Your task to perform on an android device: set a snooze in Meeting reminder for 5 min in critical star category
Image 0: 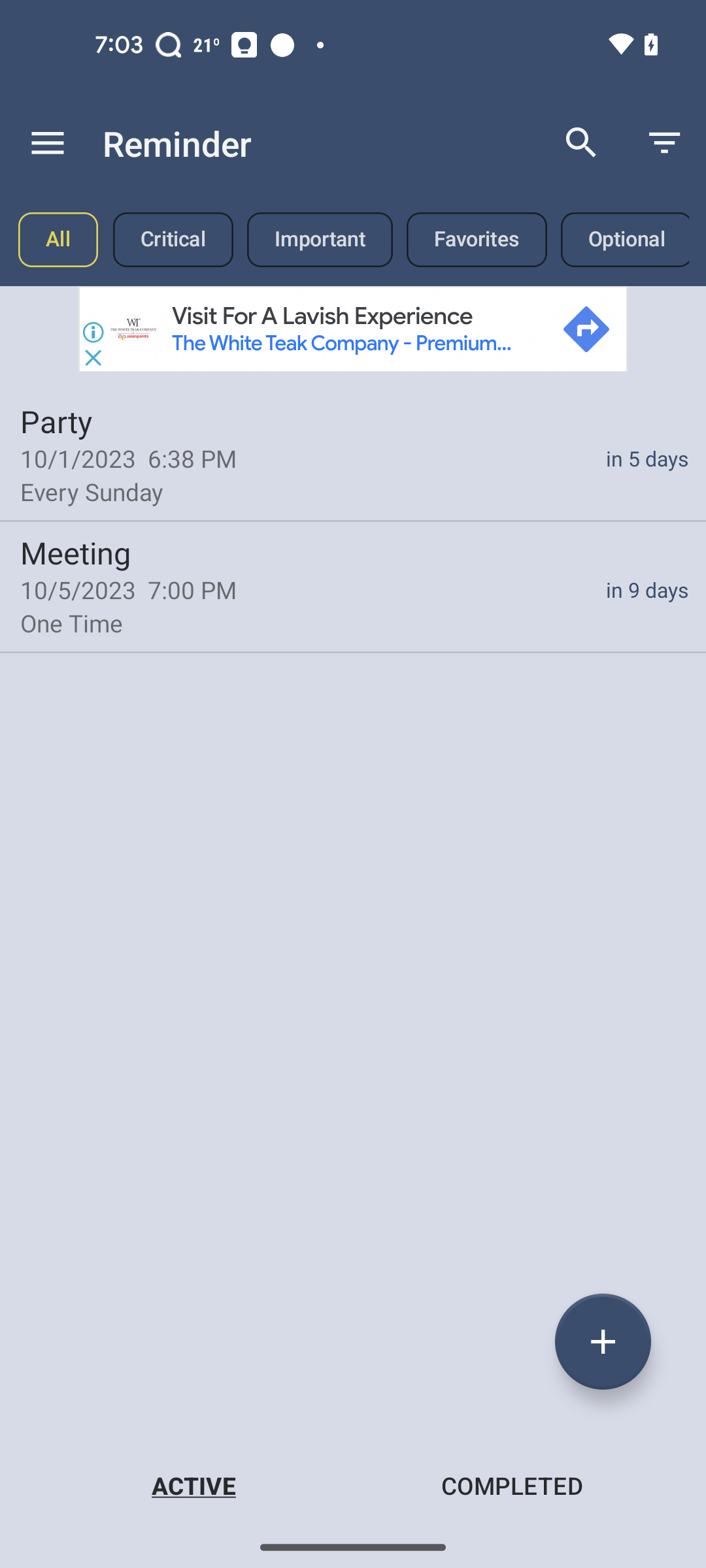
click on the meeting reminder
Step 0: click (69, 552)
Image 2: 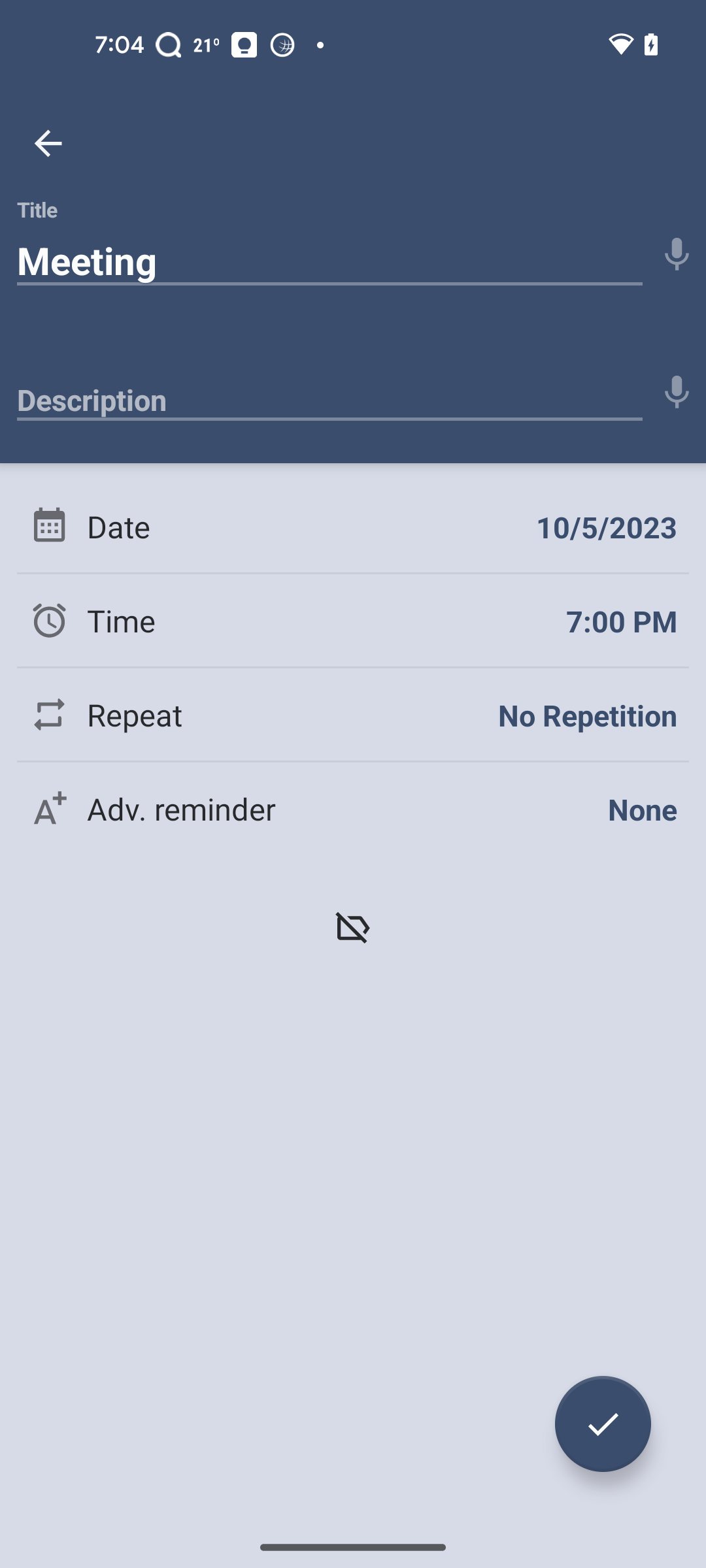
click on the label icon 
Step 2: click (353, 927)
Image 3: 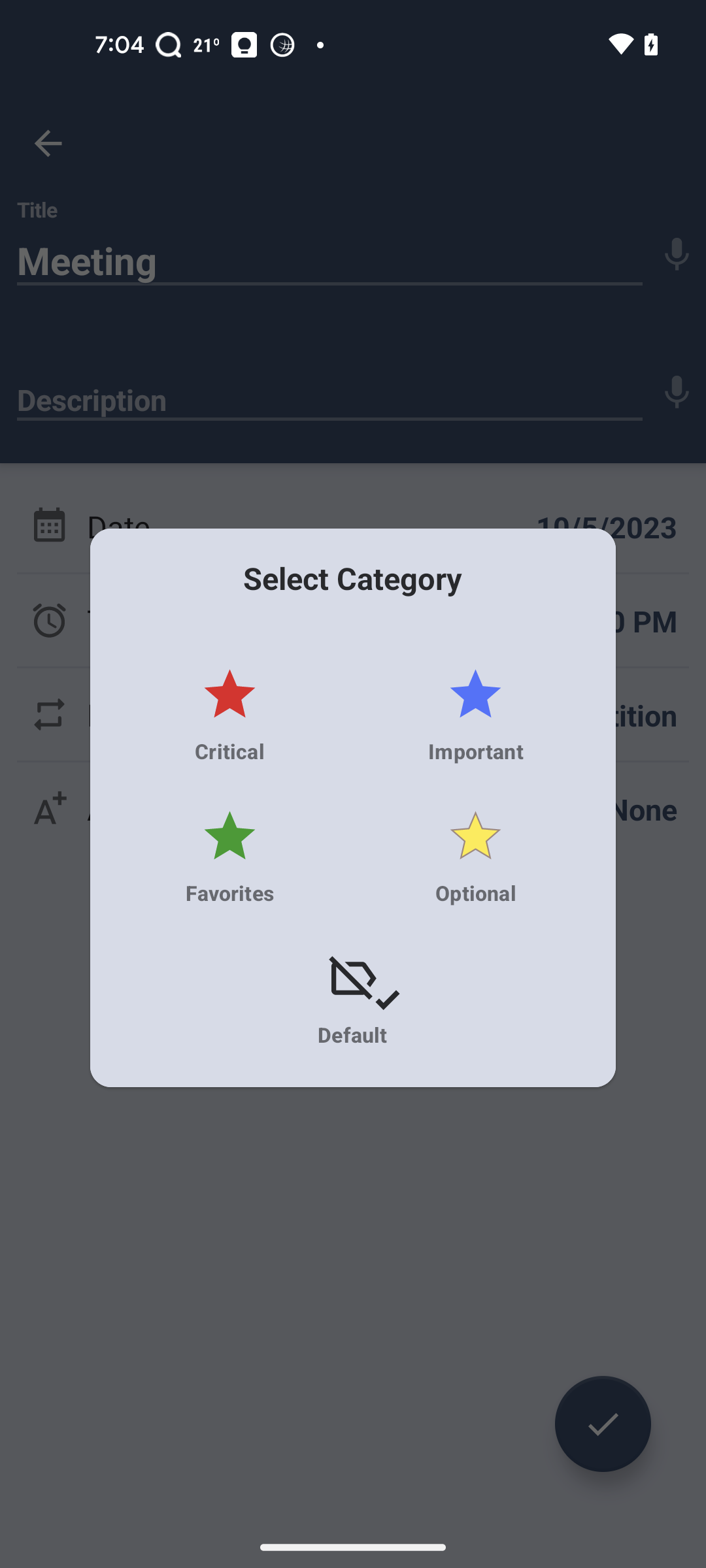
click on the critical star
Step 3: click (229, 715)